Your task to perform on an android device: The JBL-Noise Cancelling Wireless Headphones -Under Armour project Rock Brand New is a good option, so view the details of this headphones in the eBay app.
Image 1: 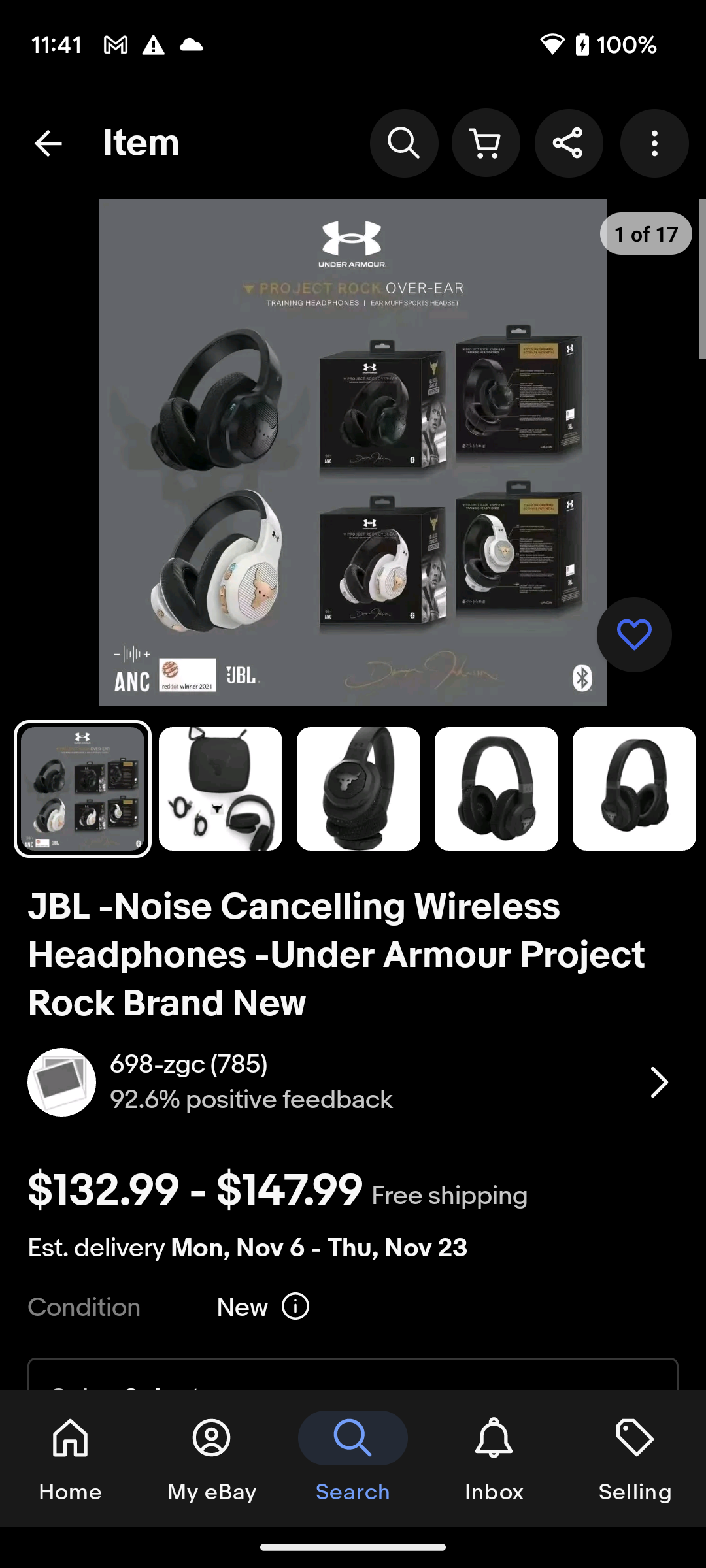
Scroll down to view the details of this product.
Step 1: scroll down
Image 2: 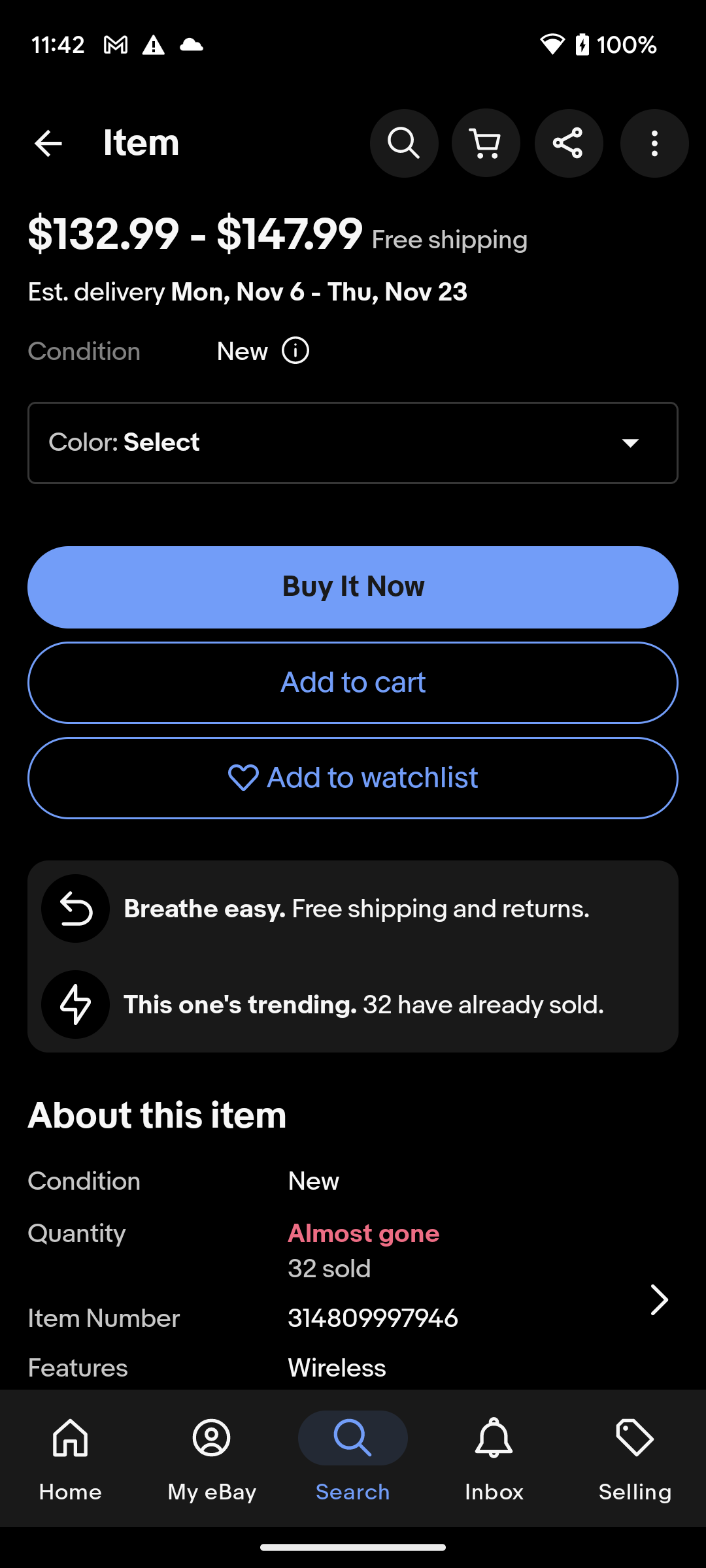
Scroll down to view the details of this product.
Step 2: scroll down